Your task to perform on an android device: Listen live to Radio Sharda 90.4 FM and search for Kripalu Bhakti Dhara Radio radio stations.
Image 0: 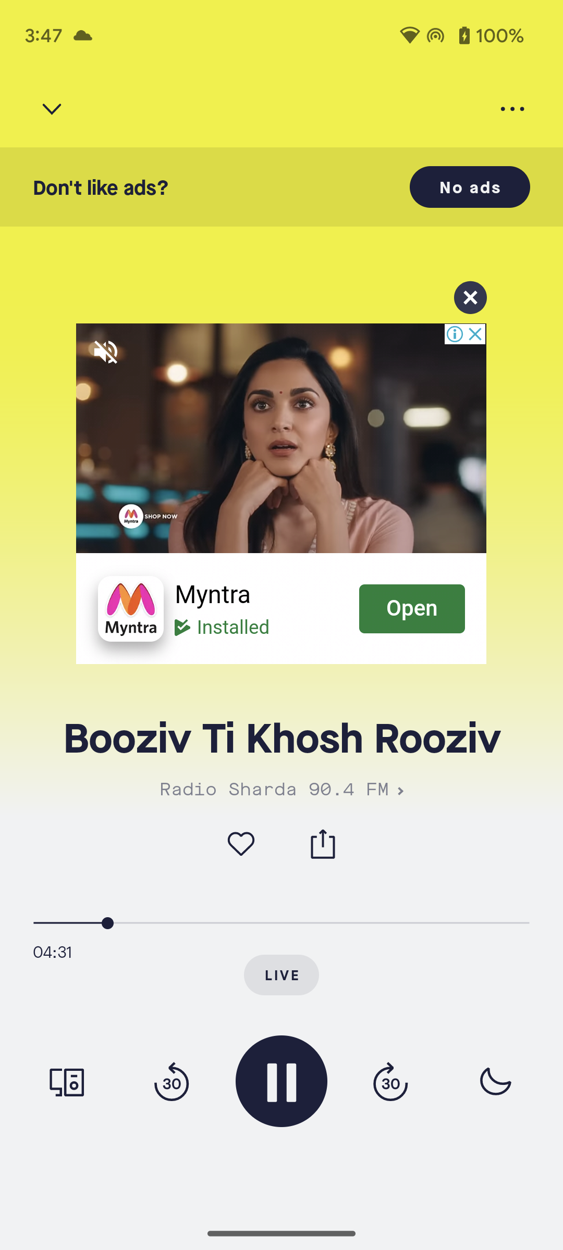
Go back to the previous page 
Step 0: press back button
Image 2: 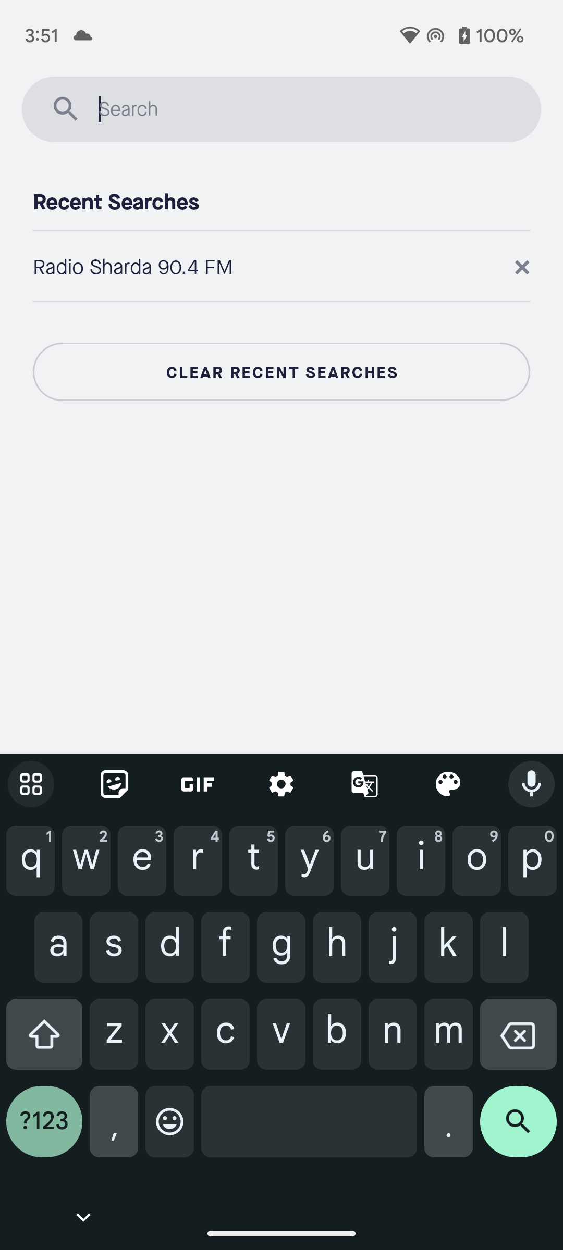
Type Kripalu Bhakti Dhara Radio in search bar
Step 2: type "Kripalu Bhakti Dhara Radio"